Your task to perform on an android device: In the Settings app, under the Password & Accounts option, remove the Google Meet account and sync contacts in the Google account dbwrscratch.test.id7@gmail.com.
Image 0: 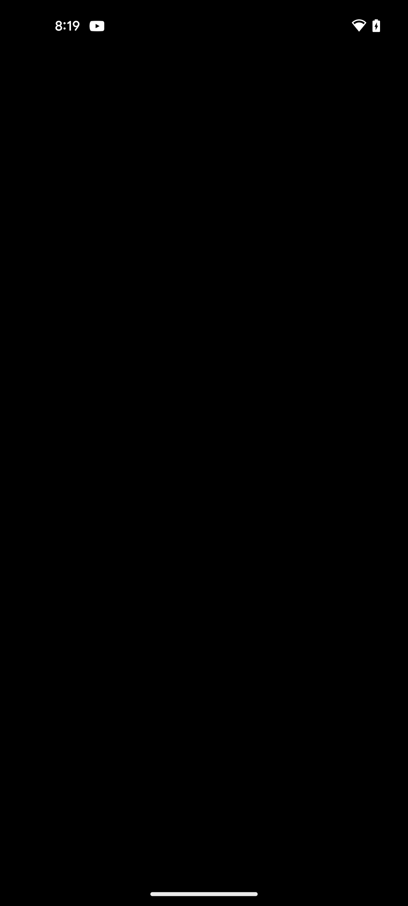
Go back to the homepage of settings
Step 0: press back button
Image 1: 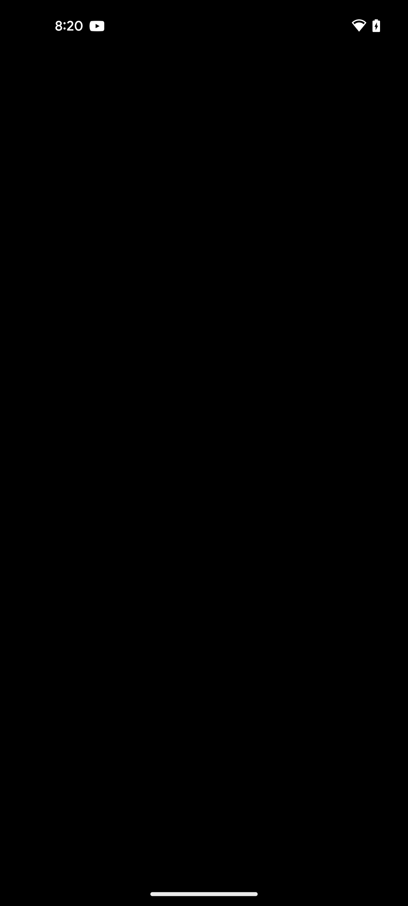
Go back to the homepage of settings
Step 1: press back button
Image 3: 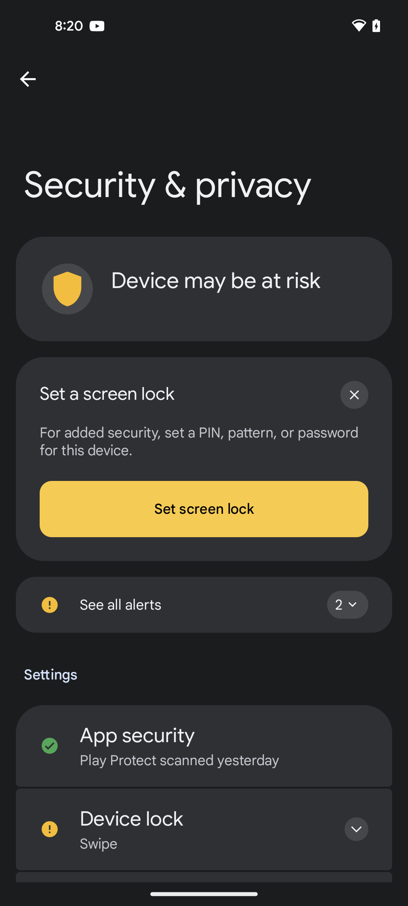
Go back to the homepage of settings
Step 3: press back button
Image 4: 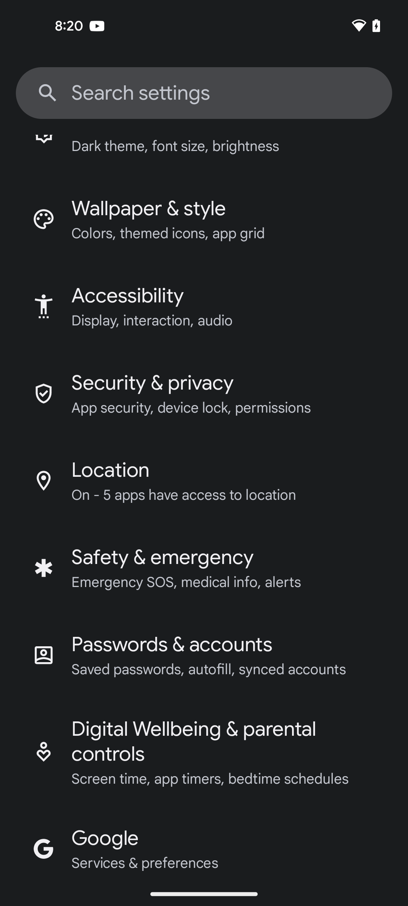
Click on the Passwords & accounts option
Step 4: click (172, 644)
Image 5: 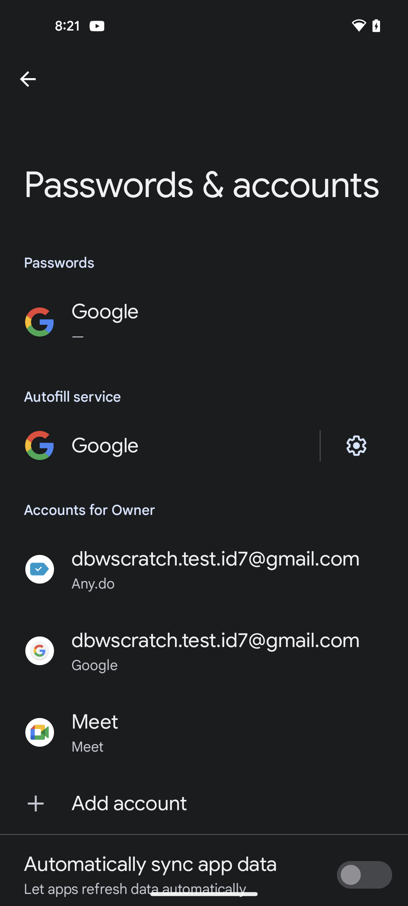
Click on the Meet option
Step 5: click (232, 732)
Image 6: 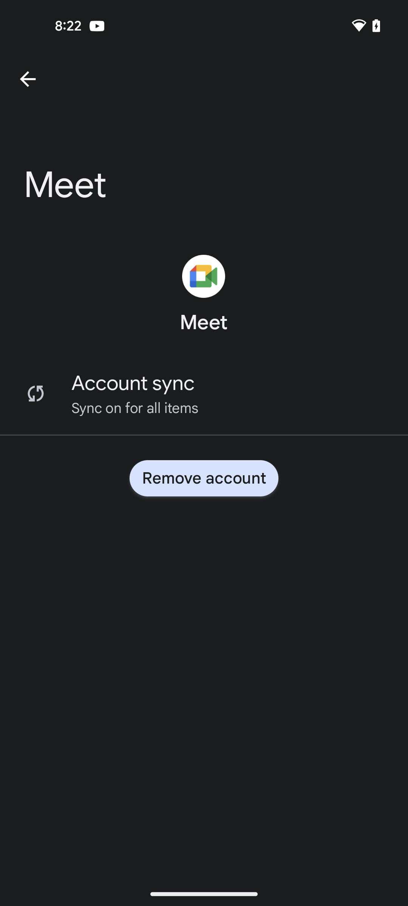
Click on Remove account
Step 6: click (204, 478)
Image 7: 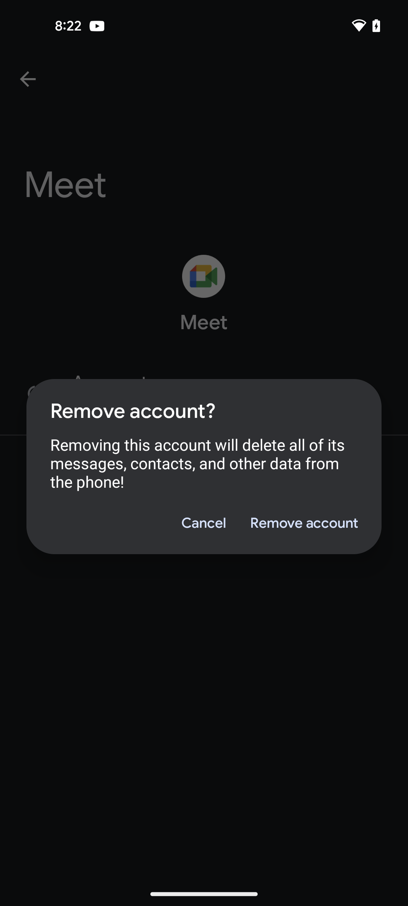
Click on Remove account option
Step 7: click (303, 523)
Image 8: 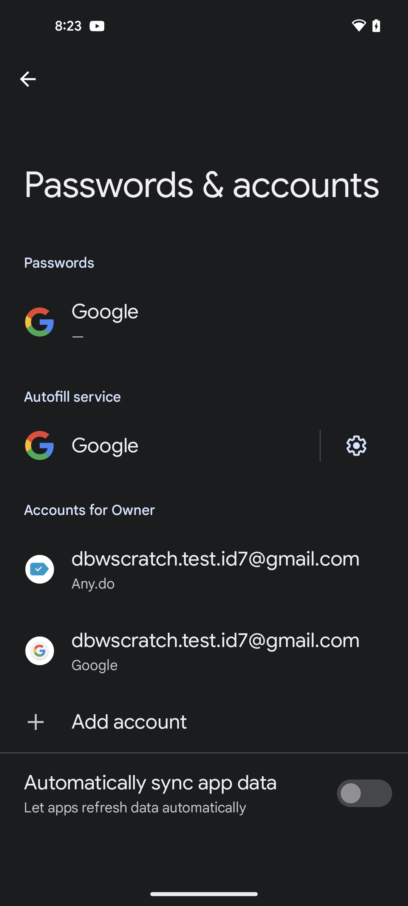
Click on Google account dbwrscratch.test.id7@gmail.com 
Step 8: click (216, 640)
Image 10: 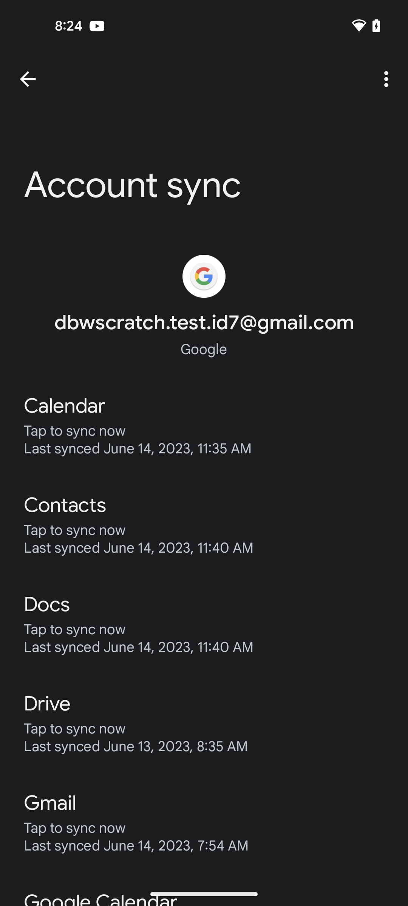
Click on Contacts for sync
Step 10: click (138, 539)